Your task to perform on an android device: Show me the customized workout plan for me on the FitAI app.
Image 0: 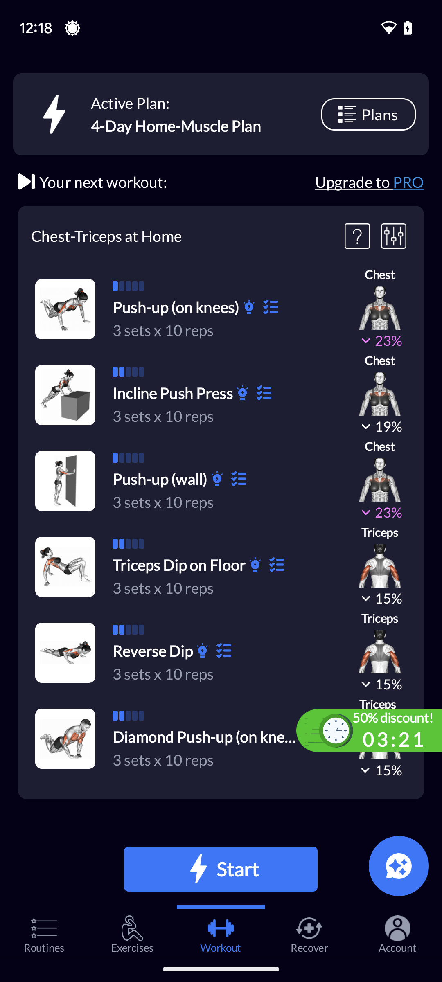
Click on the plans icon at the top-right of the screen.
Step 0: click (368, 114)